Your task to perform on an android device: I want to get help regarding my workout schedule and ask them if I want to customize my workout
Image 0: 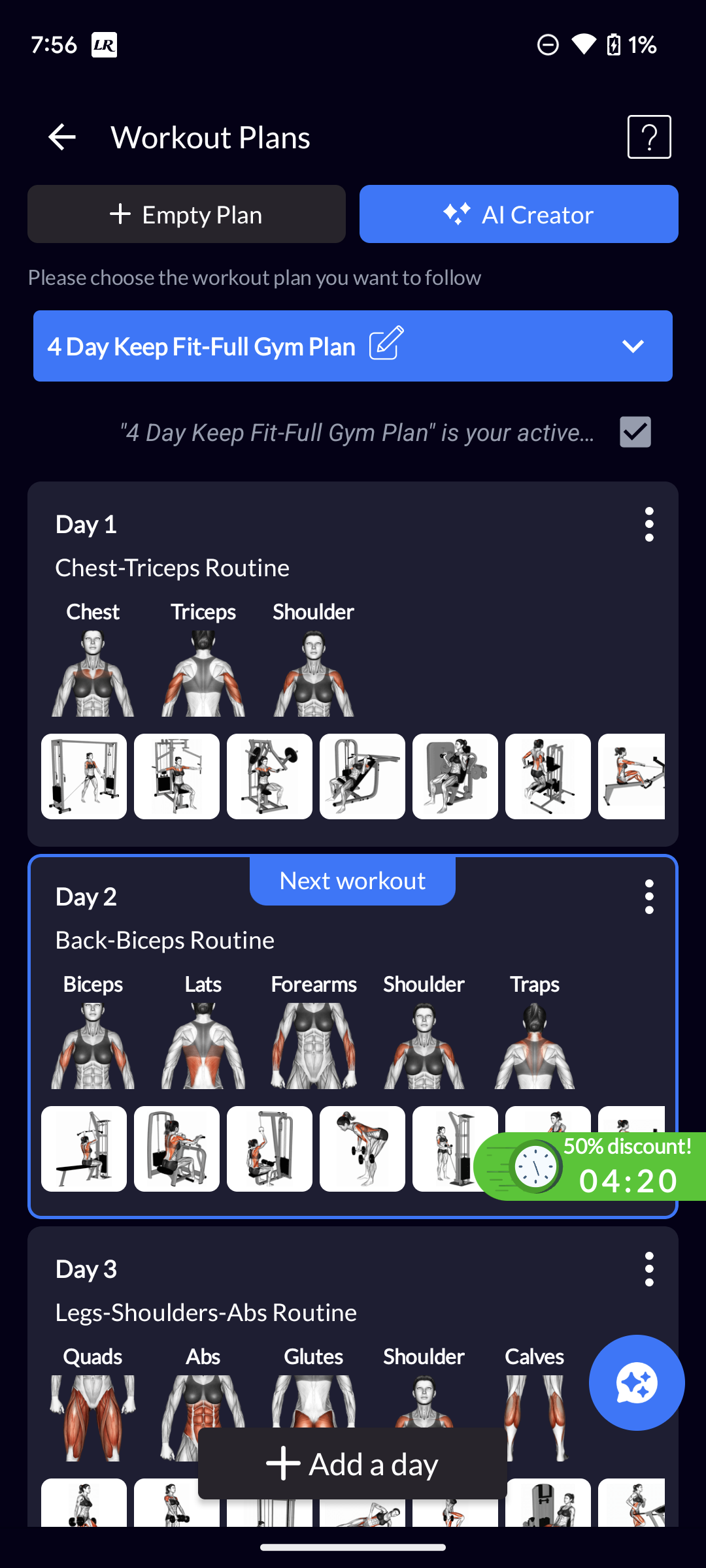
Click on the Chat icon at the bottom right of the screen
Step 0: click (636, 1372)
Image 1: 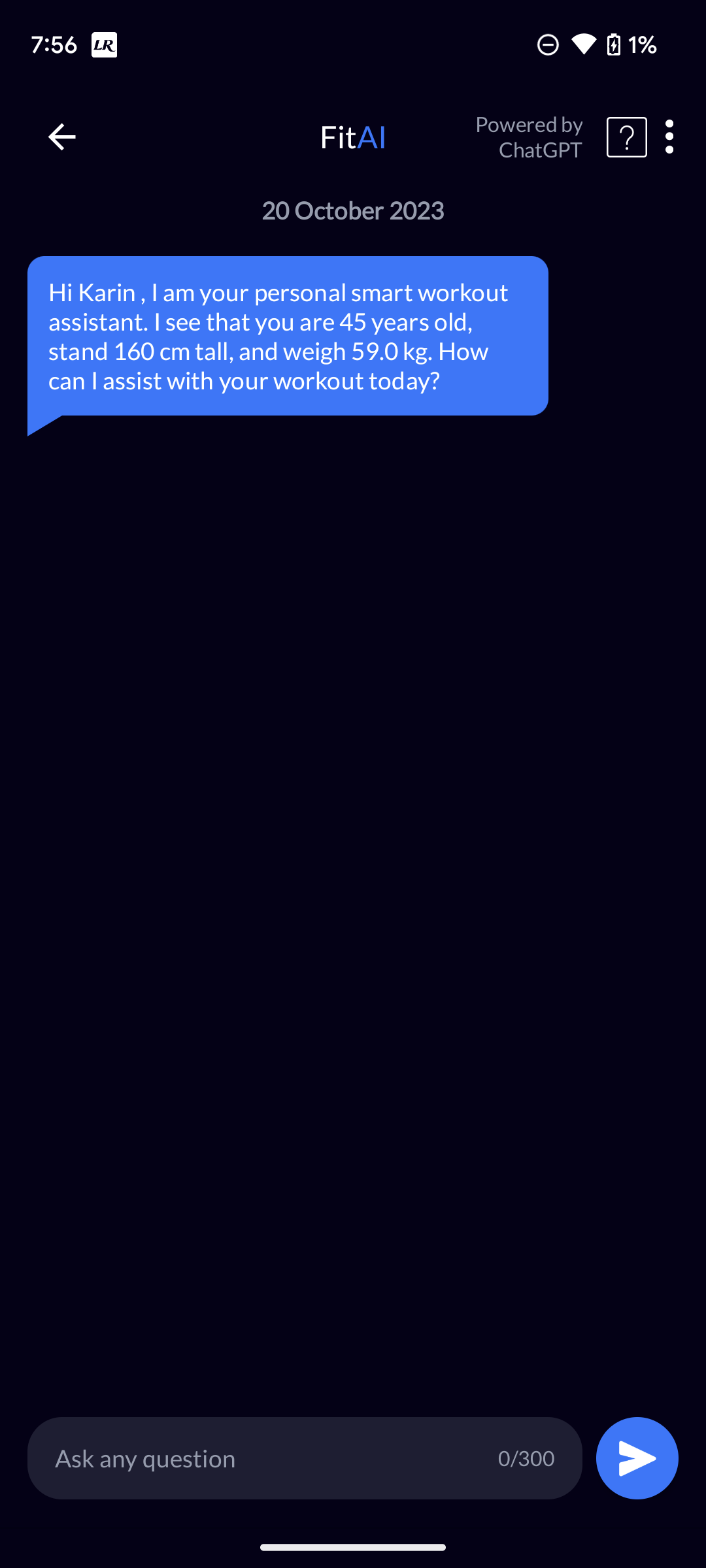
Click on the Add any question bar name at the bottom of the screen
Step 1: click (269, 1458)
Image 2: 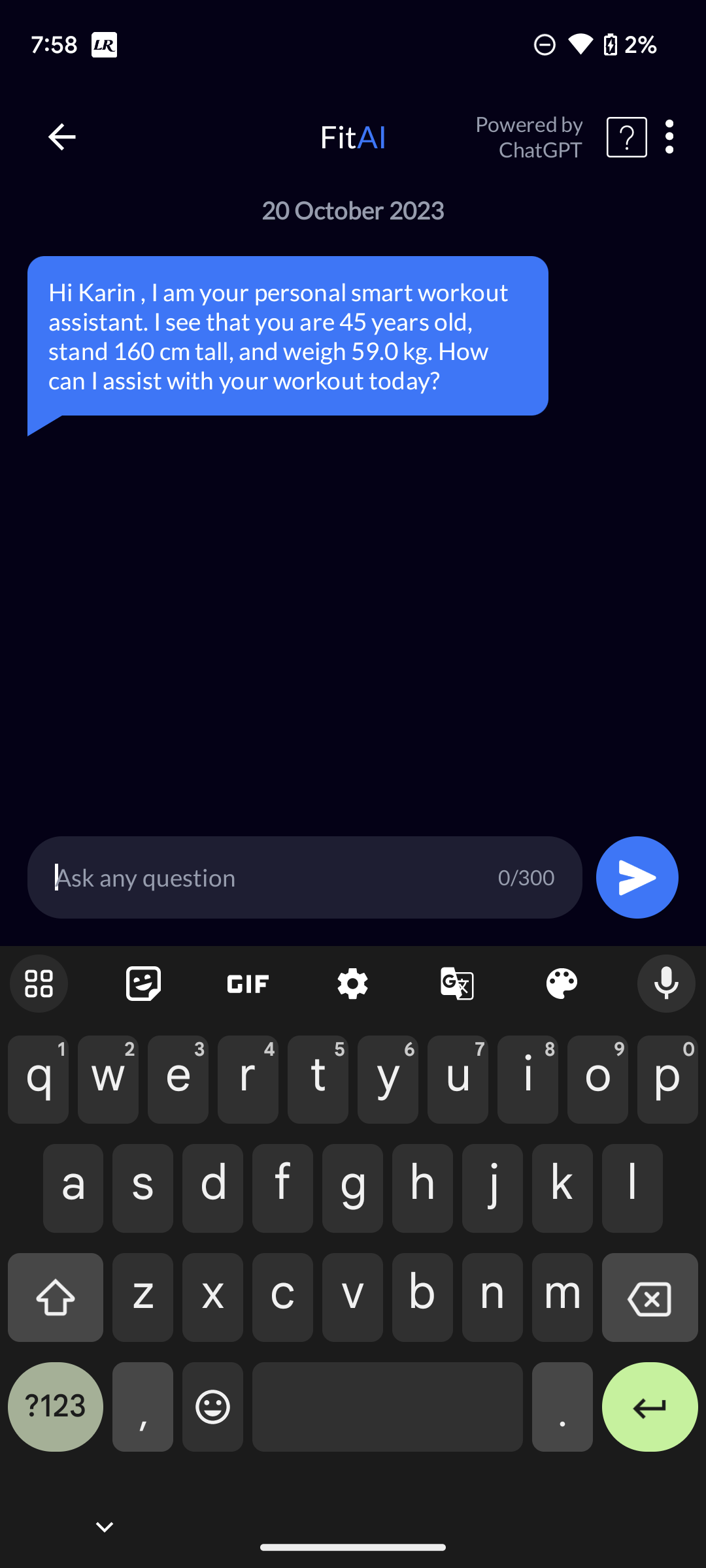
Type I want to customize my workout in question bar
Step 2: type "I want to customize my workout"
Image 3: 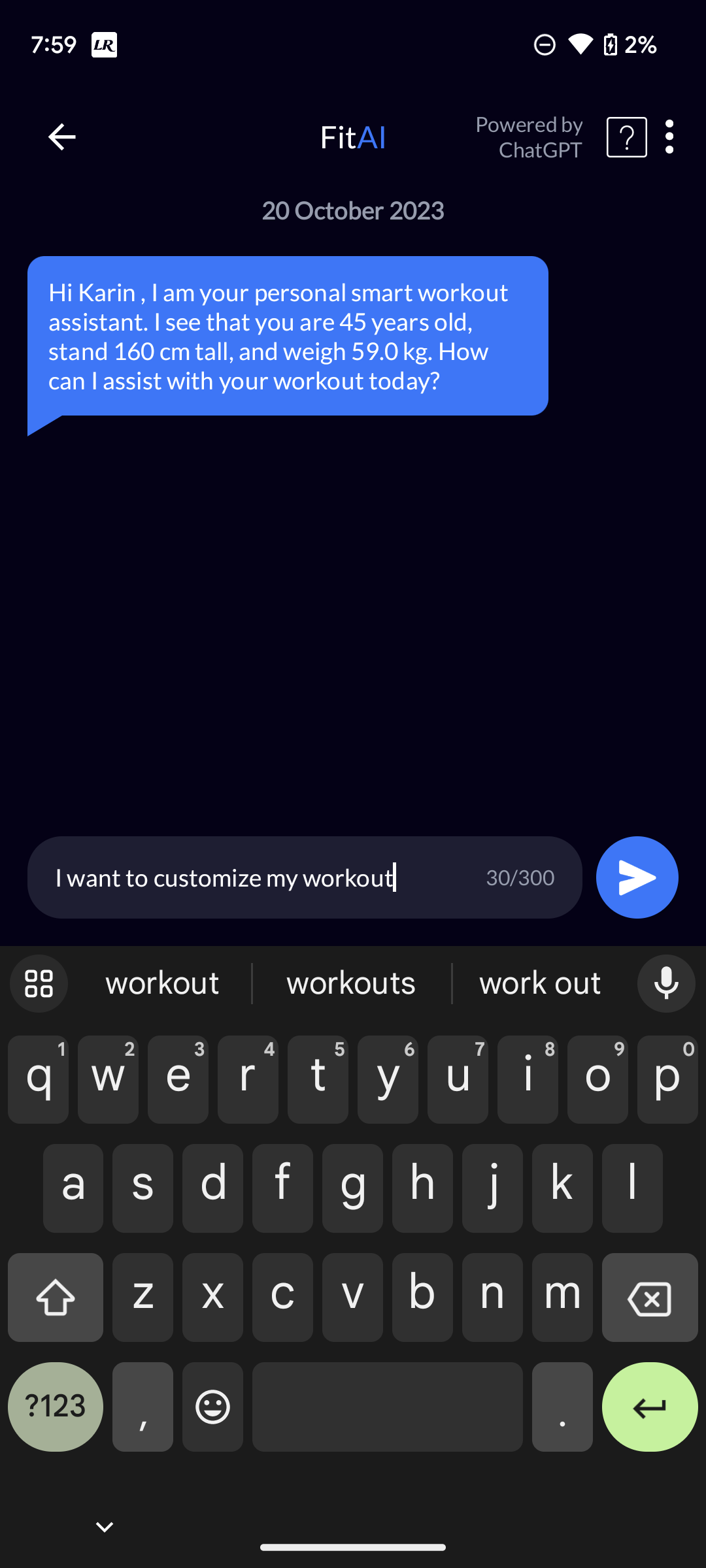
Click on the send icon at the right of the screen
Step 3: click (660, 884)
Image 4: 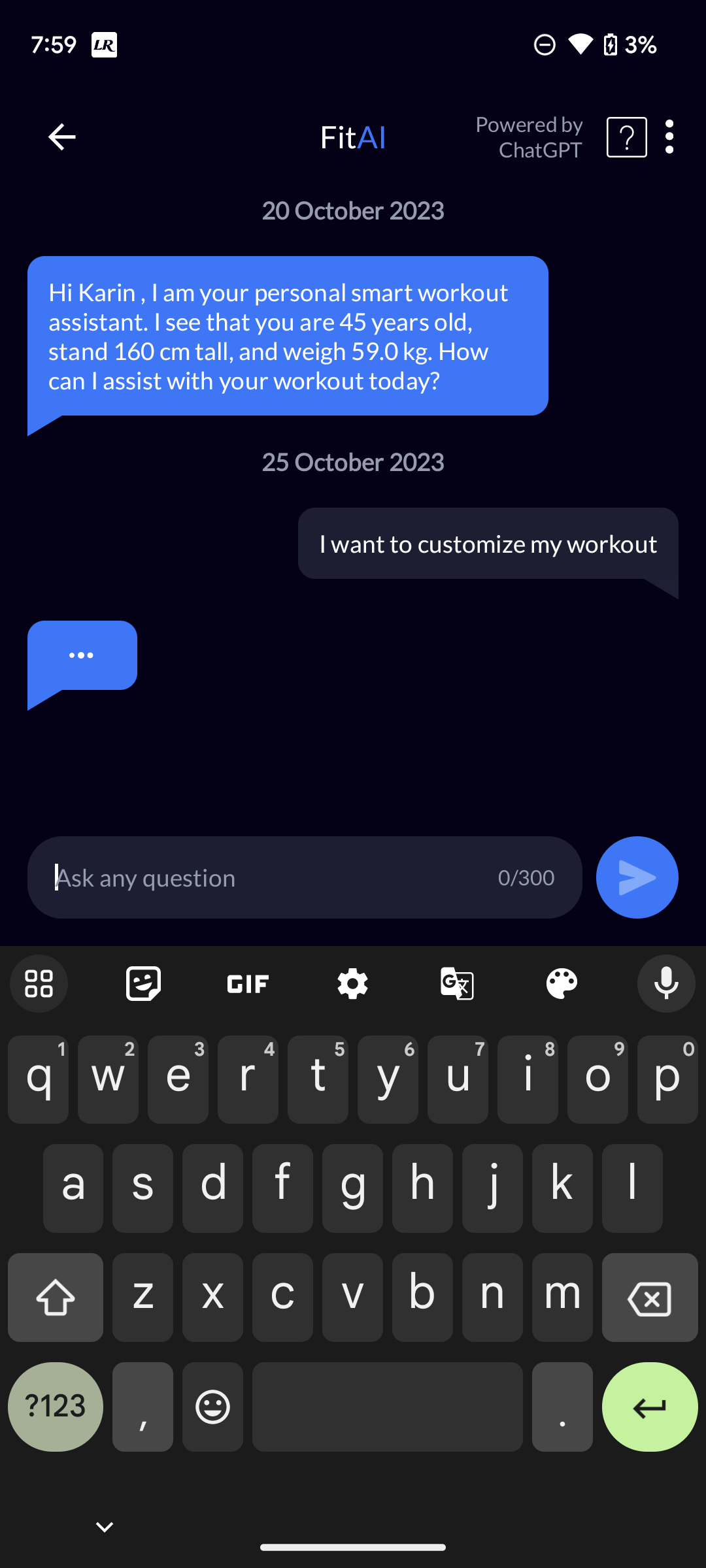
Click on the send icon at the right of the screen
Step 4: wait